Your task to perform on an android device:  Send a letter through the gmail app on Email id dwbscratch.test.id6@gmail.com
Image 2: 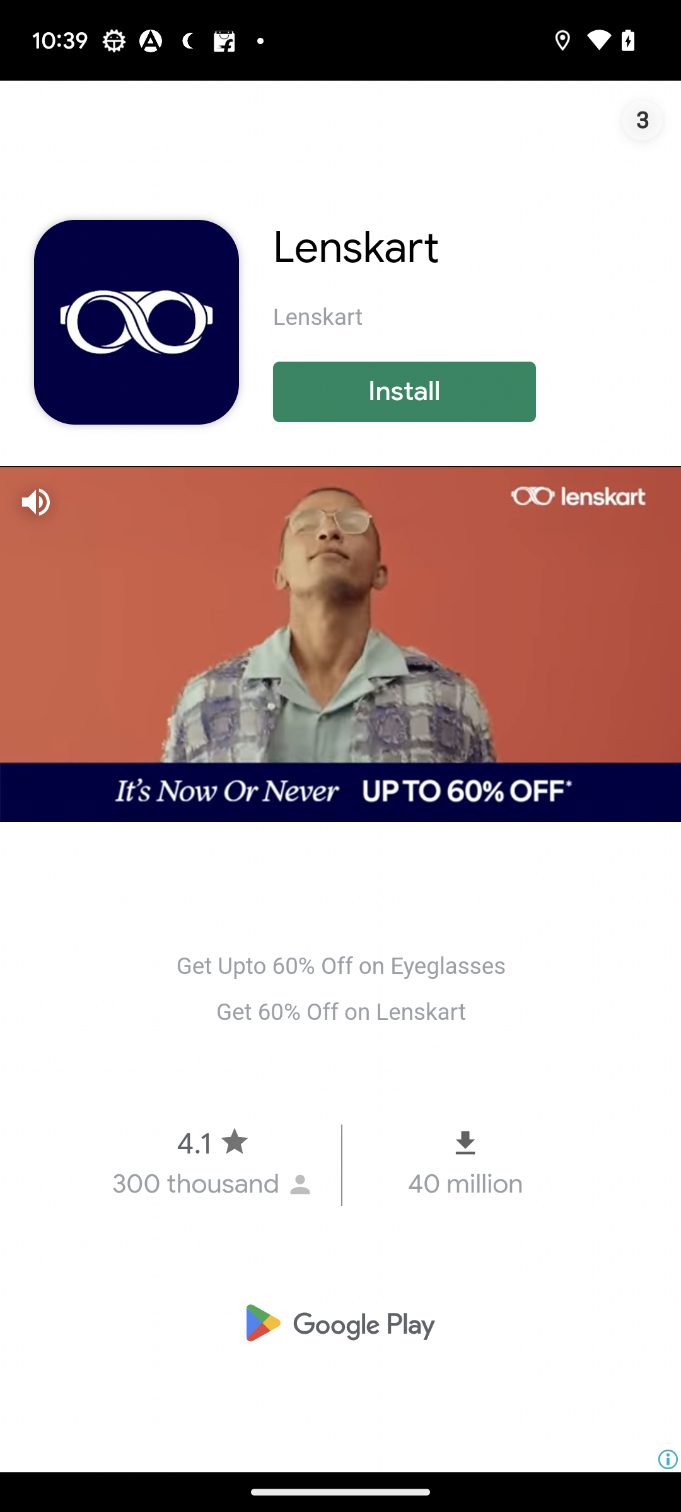
click on skip add option
Step 2: click (643, 119)
Image 3: 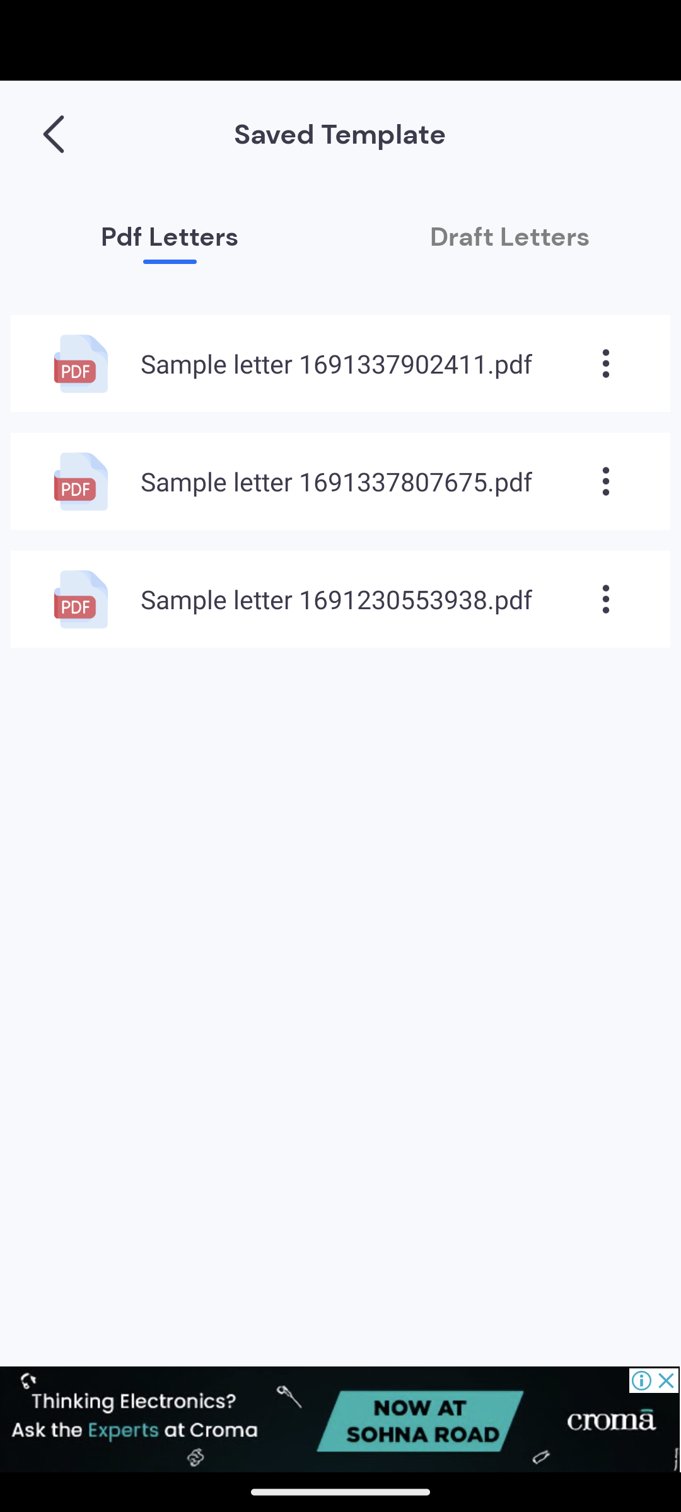
click on the three dots of the sample letter last digit 38 pdf
Step 3: click (605, 599)
Image 4: 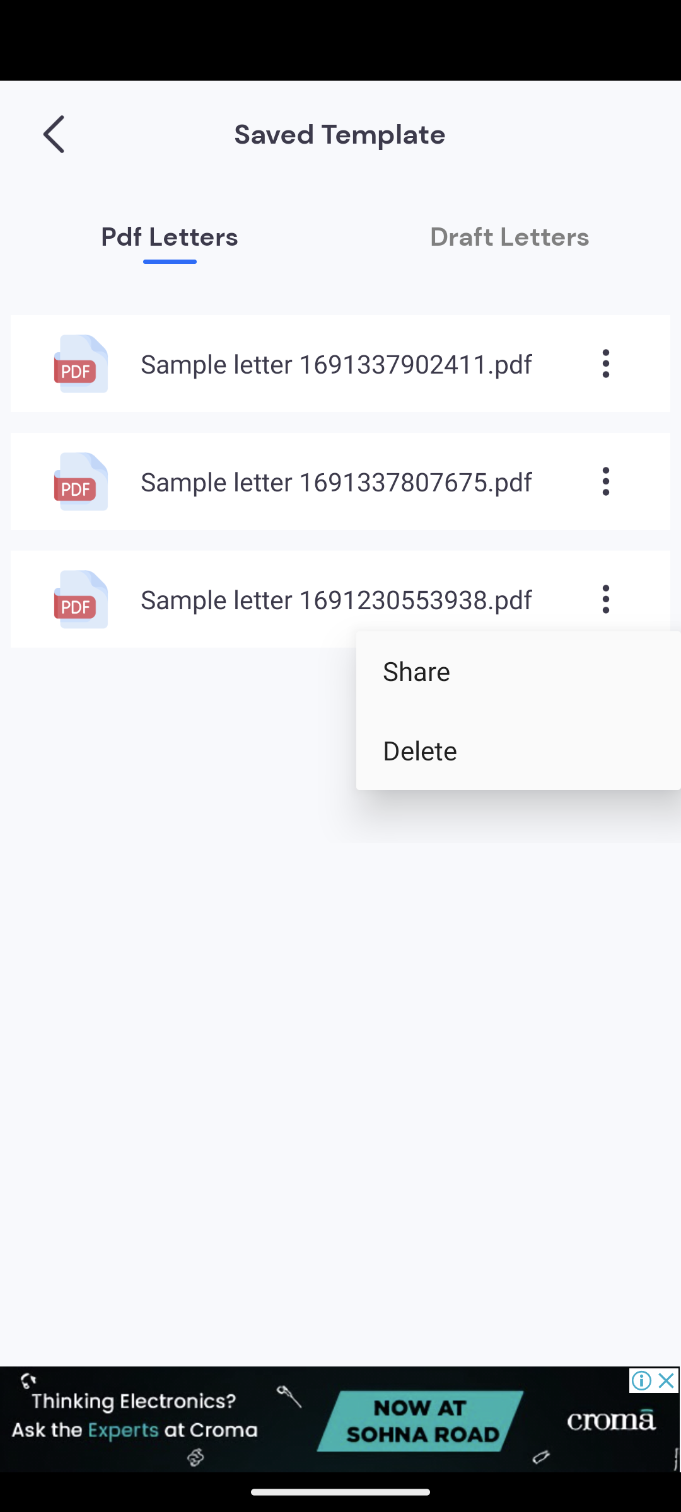
click on the share option
Step 4: click (518, 670)
Image 5: 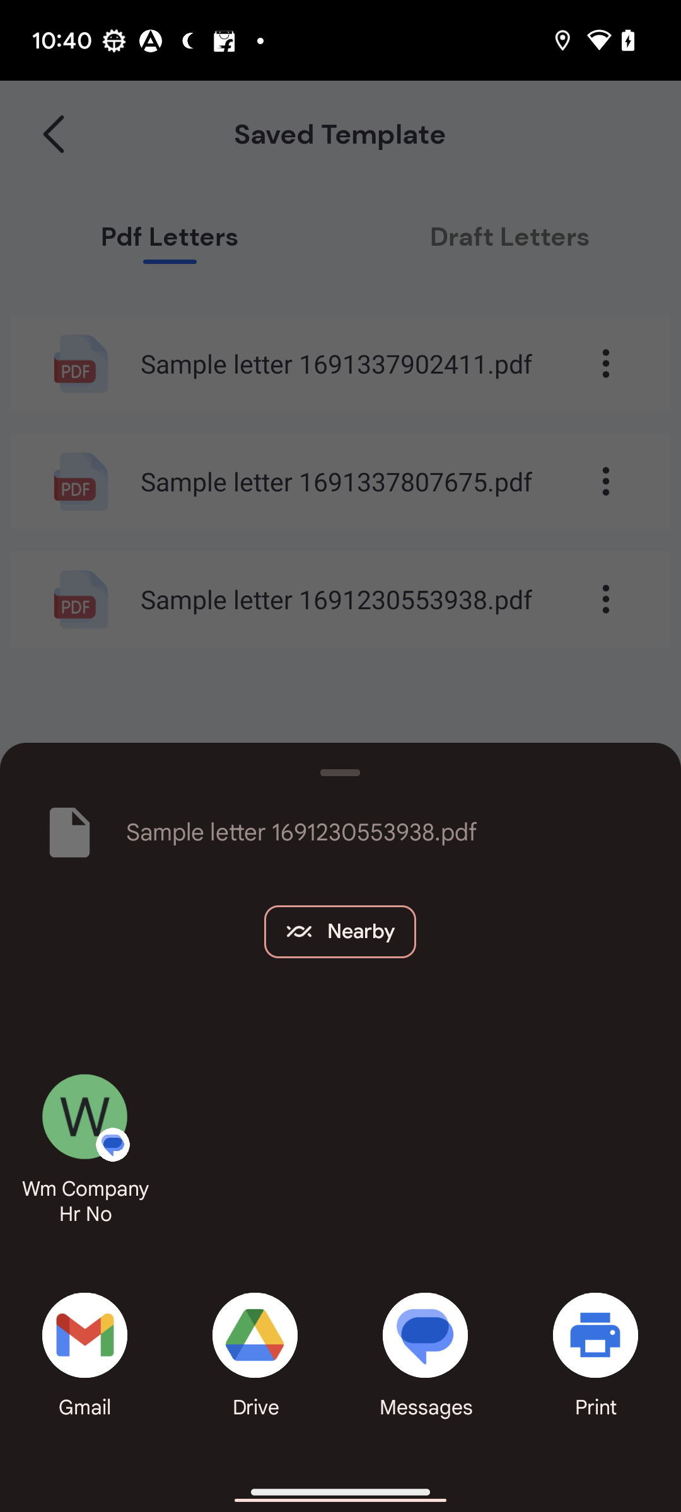
click on the gmail option
Step 5: click (84, 1335)
Image 6: 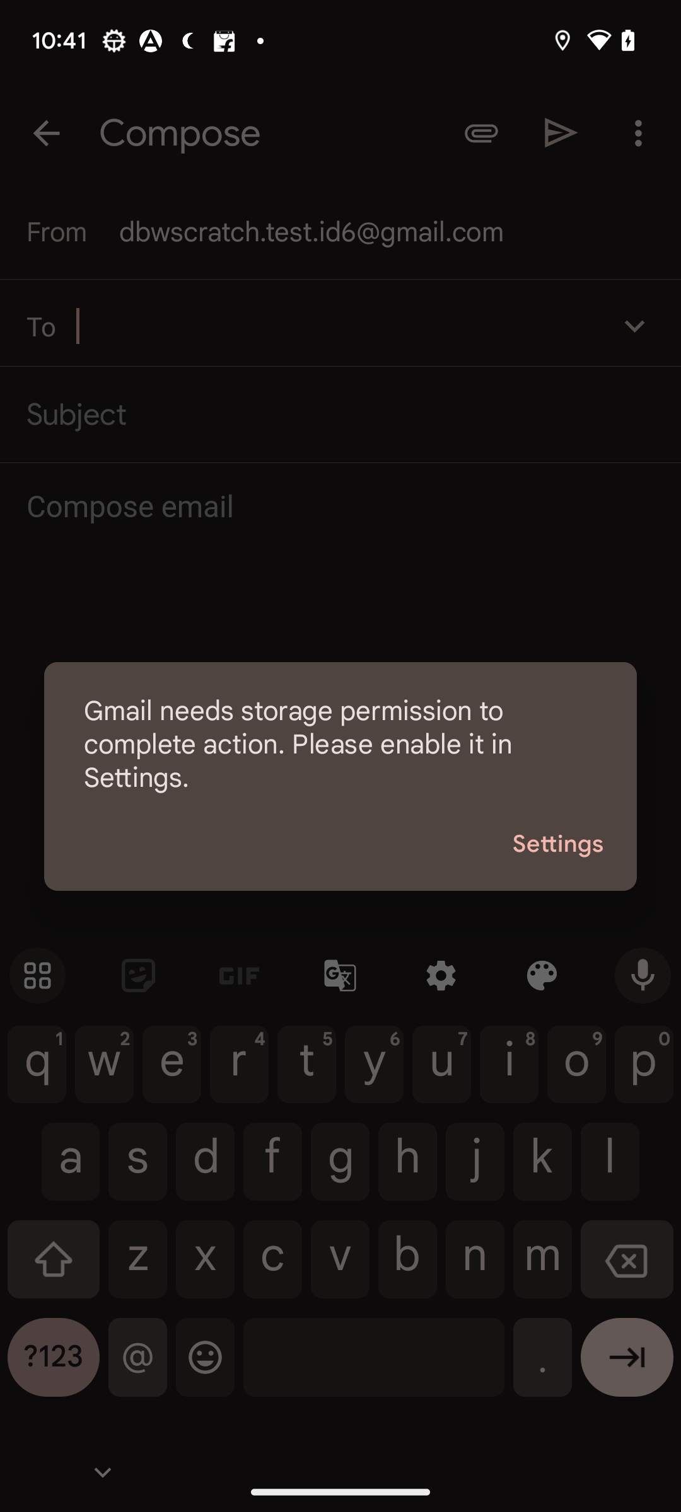
click on the gmail option
Step 6: wait
Image 7: 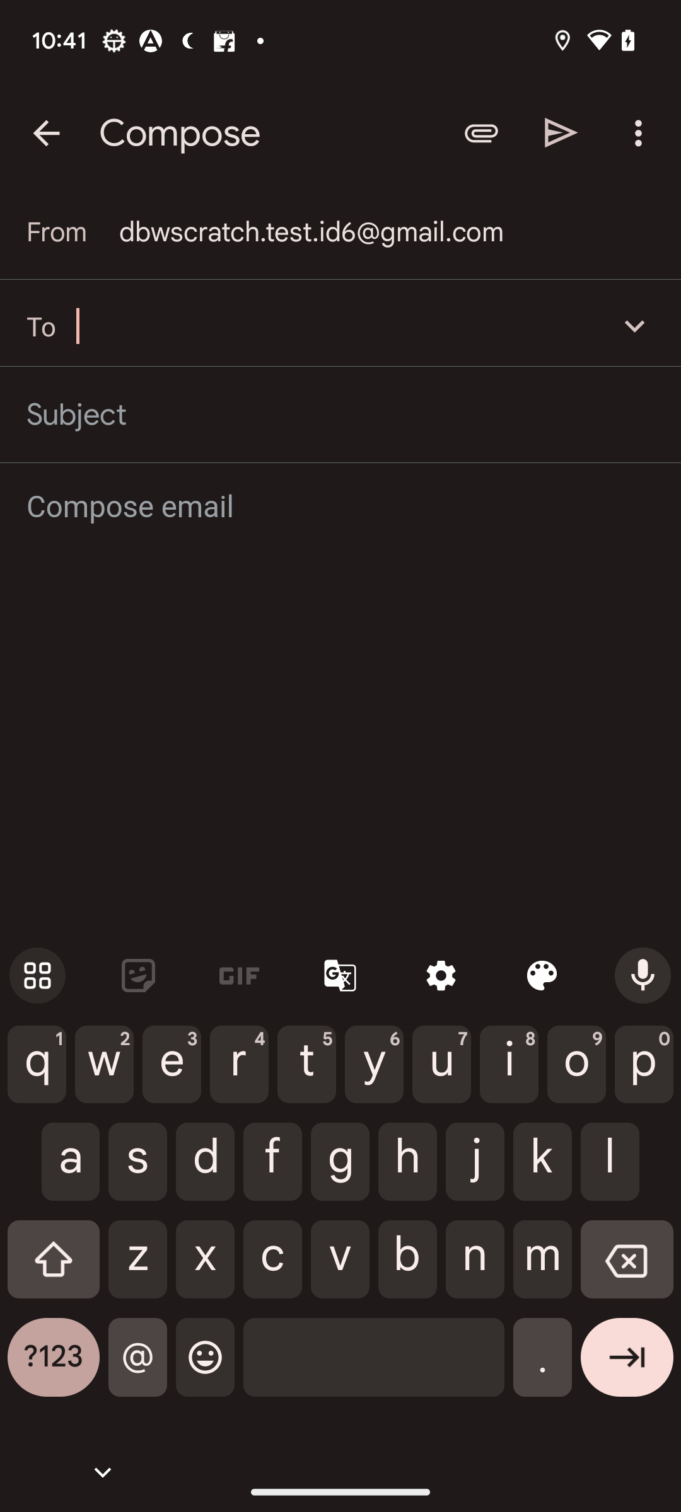
enter email id dwbscratch.test.id6@gmail.com"
Step 7: type "dwbscratch.test.id6@gmail.com""
Image 8: 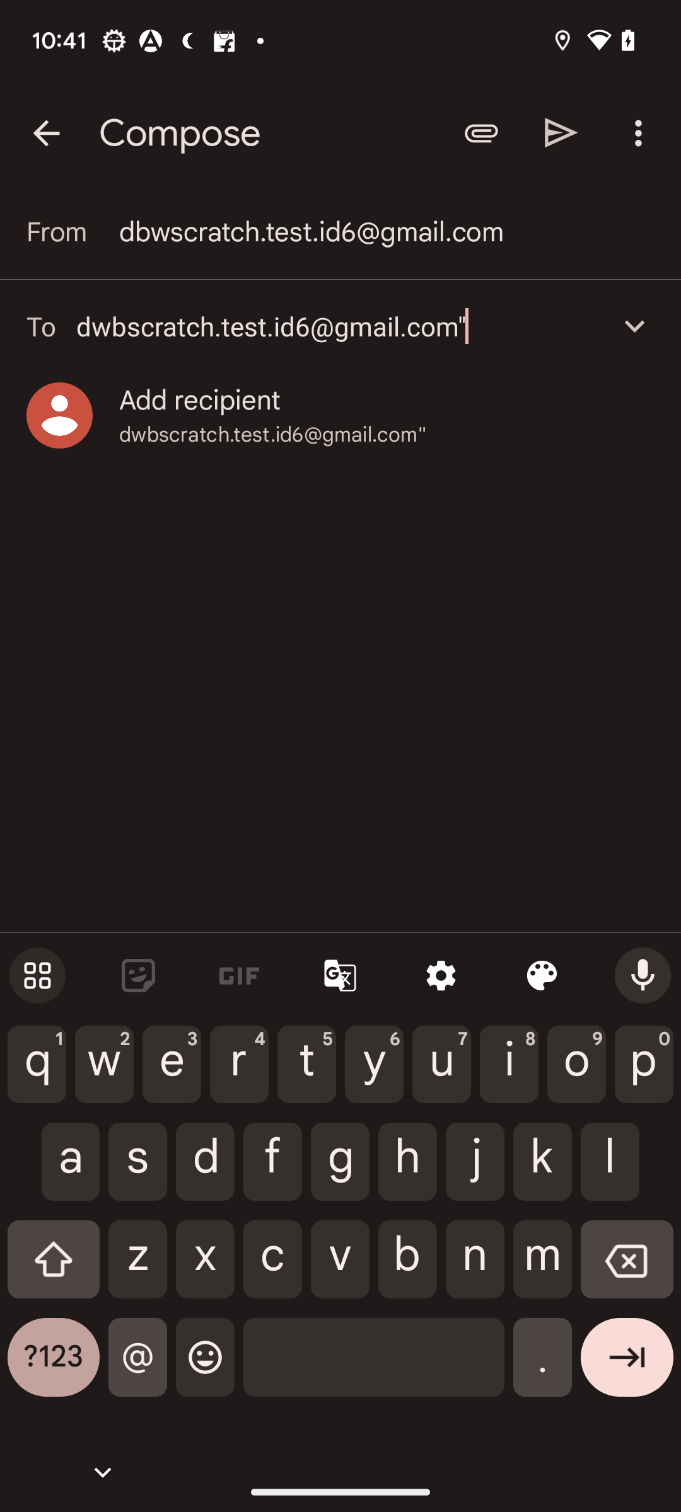
click on the share button at the top of the screen
Step 8: click (561, 133)
Image 9: 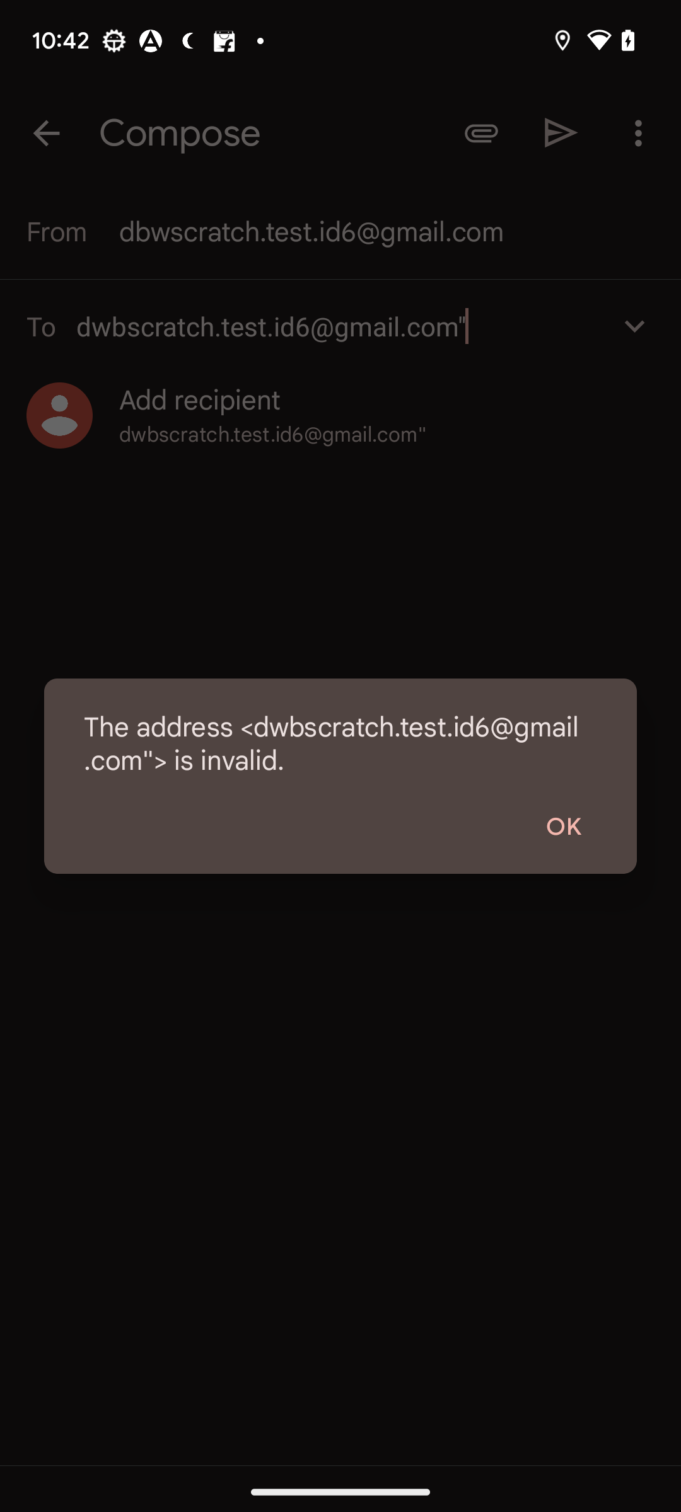
click on the share button at the top of the screen
Step 9: wait
Image 10: 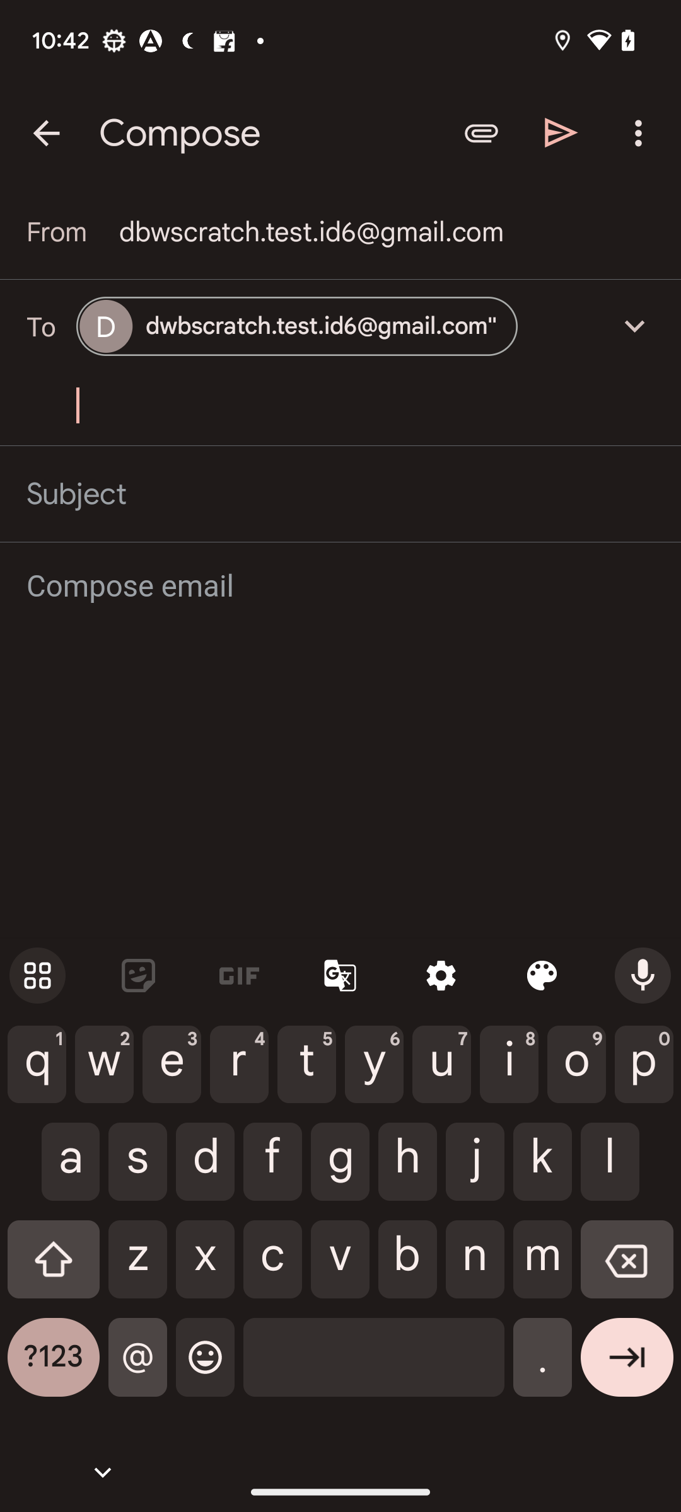
click on the share button at the top of the screen
Step 10: click (561, 133)
Image 11: 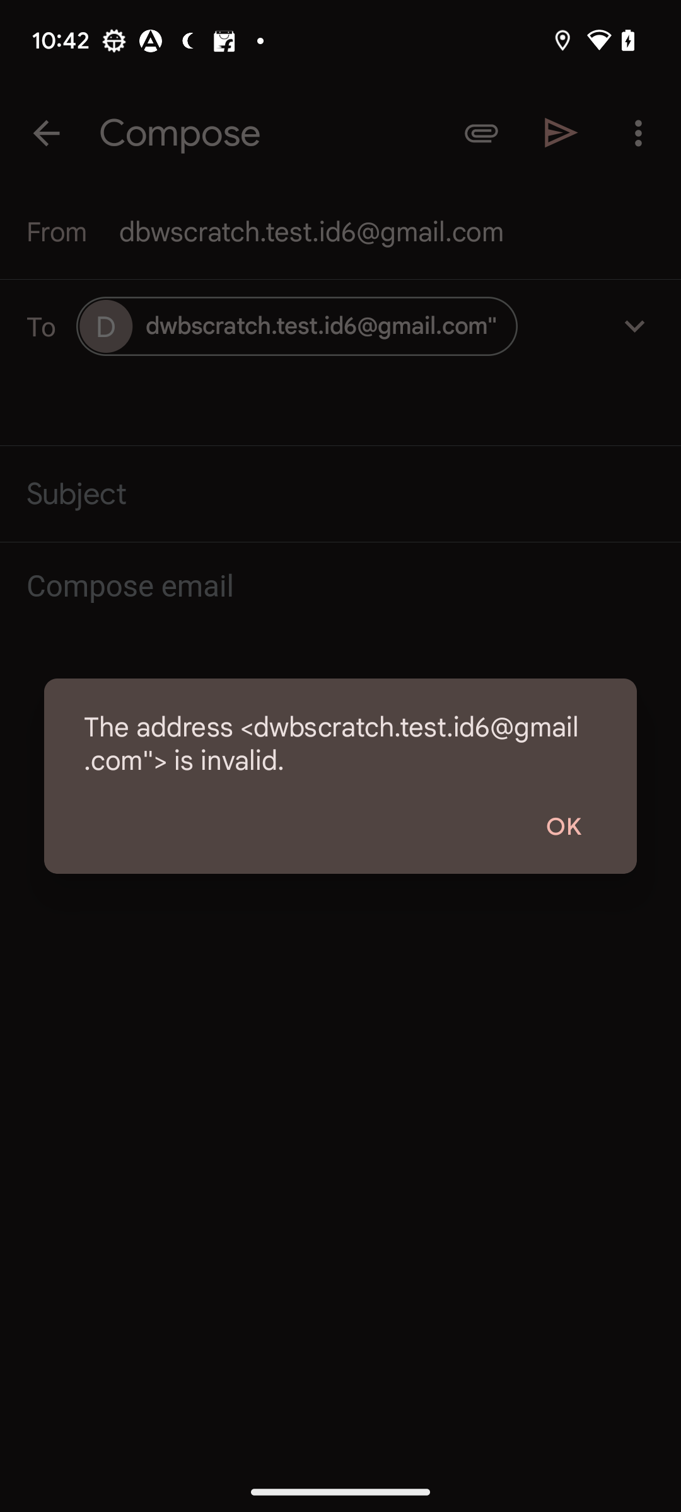
click on the share button at the top of the screen
Step 11: wait
Image 12: 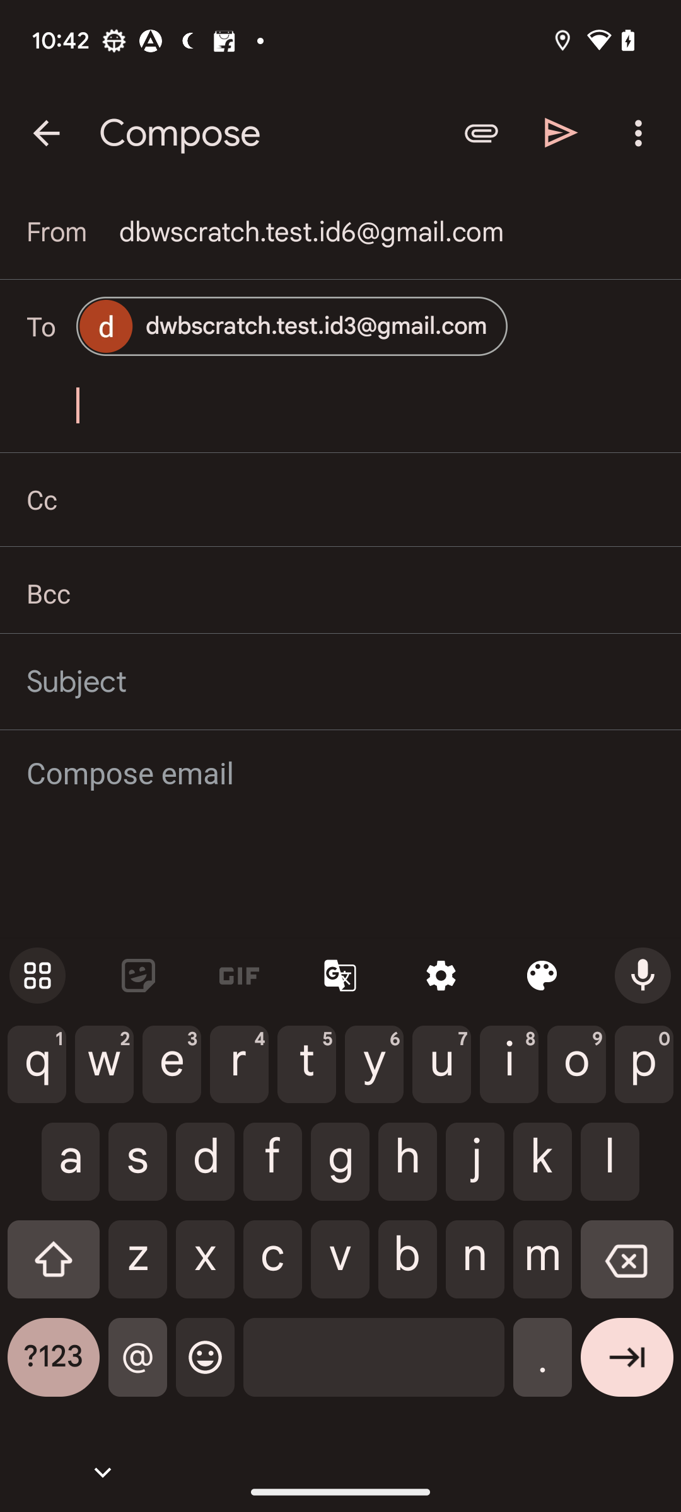
click on the share button at the top of the screen
Step 12: click (561, 133)